Your task to perform on an android device: I want to focus on upcoming promotional events, therefore I'll search for my event called "Promotion of dance competition."
Image 1: 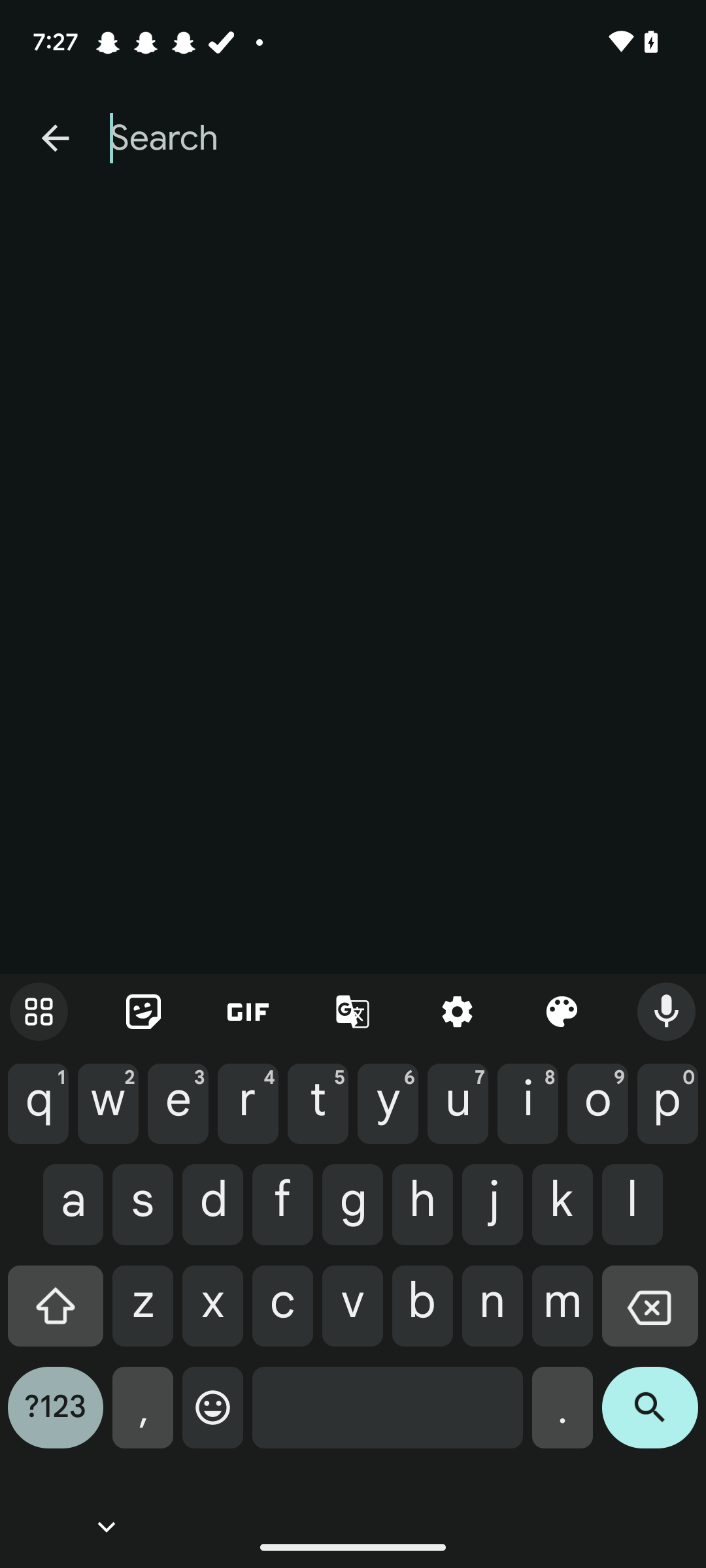
search for Promotion of dance competition event
Step 1: type "Promotion of dance competition"
Image 2: 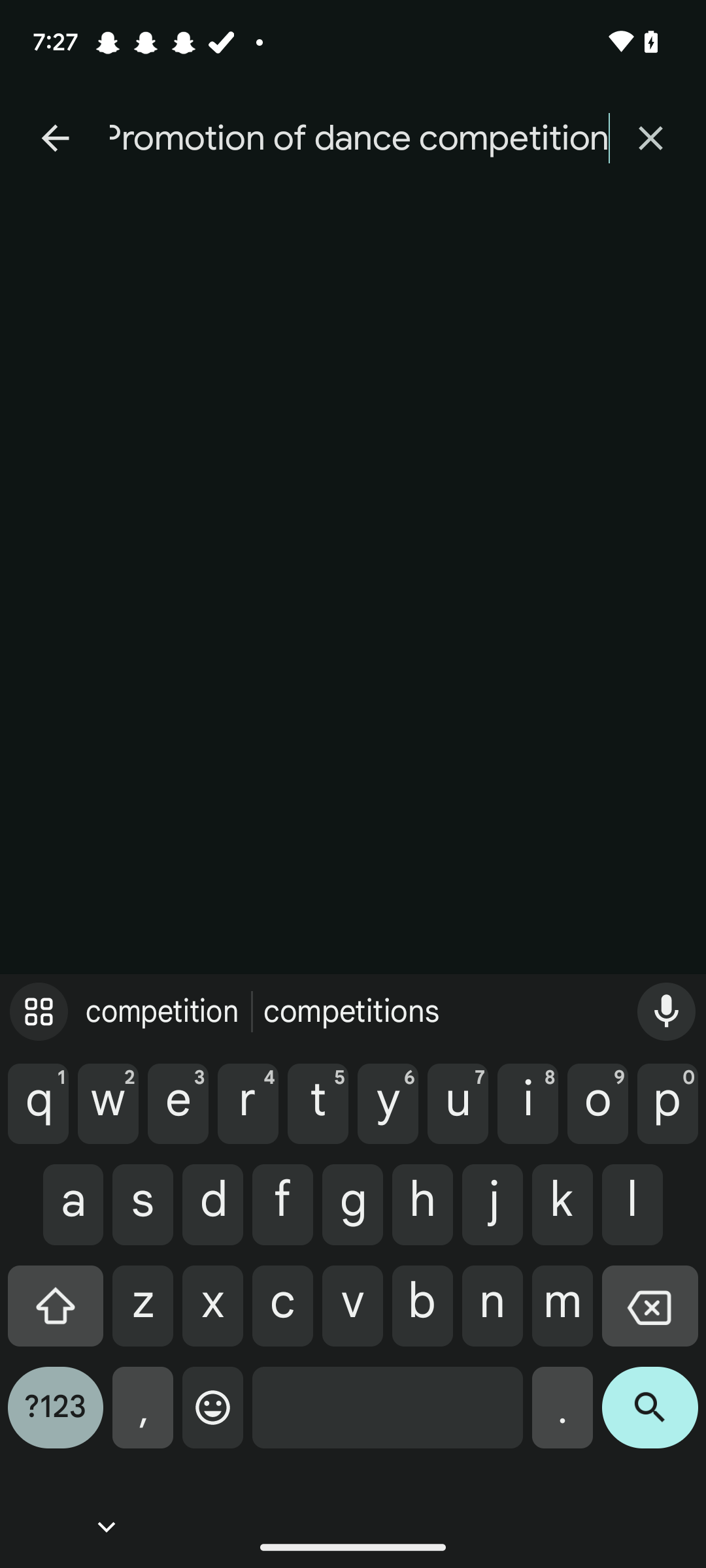
Click on the search icon on the keyboard
Step 2: click (650, 1418)